Your task to perform on an android device: I want to view locks so that I can buy them.
Image 0: 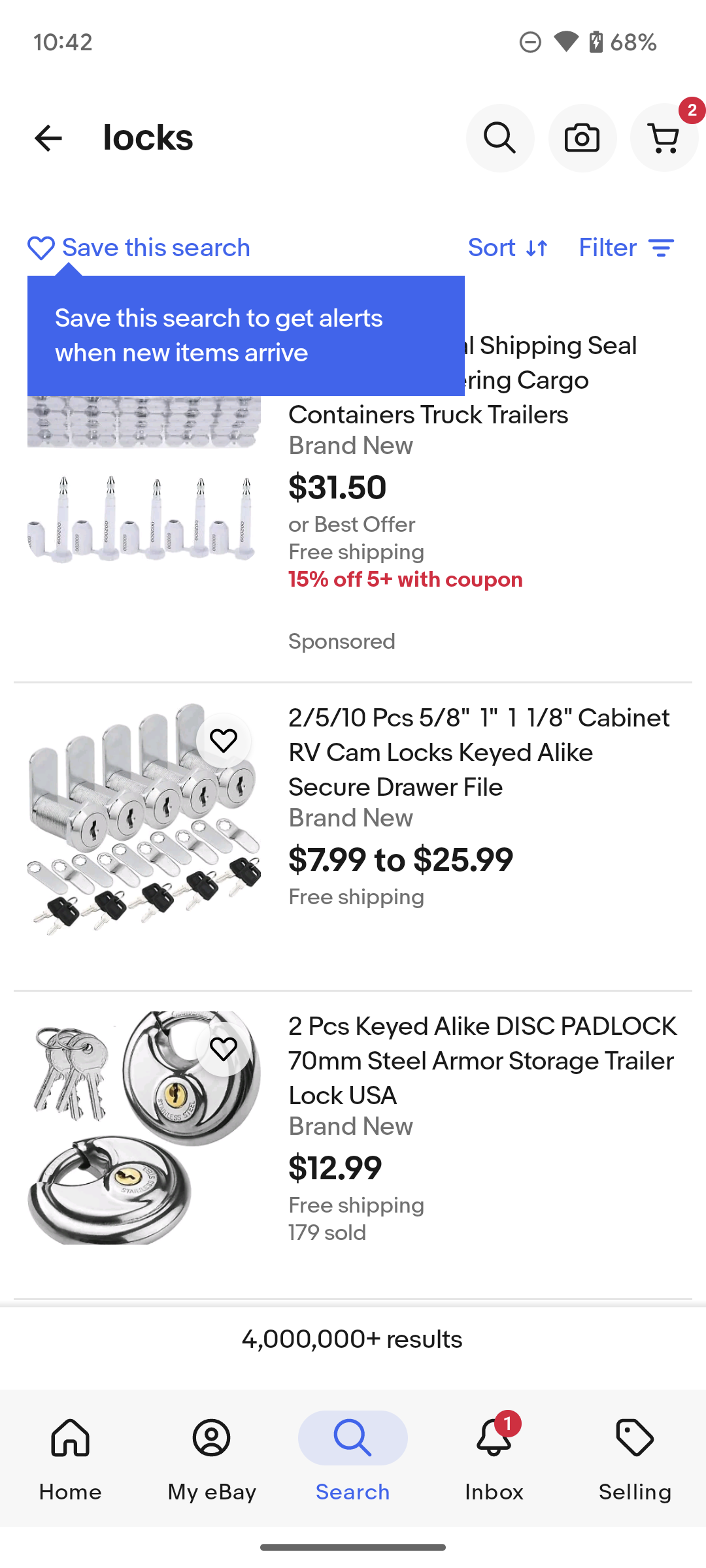
Click on the 2 pcs keyed on the screen.
Step 0: click (525, 1057)